Your task to perform on an android device: I want to read the reviews of Colorful Stained glass fractal Canvas wall art.
Image 0: 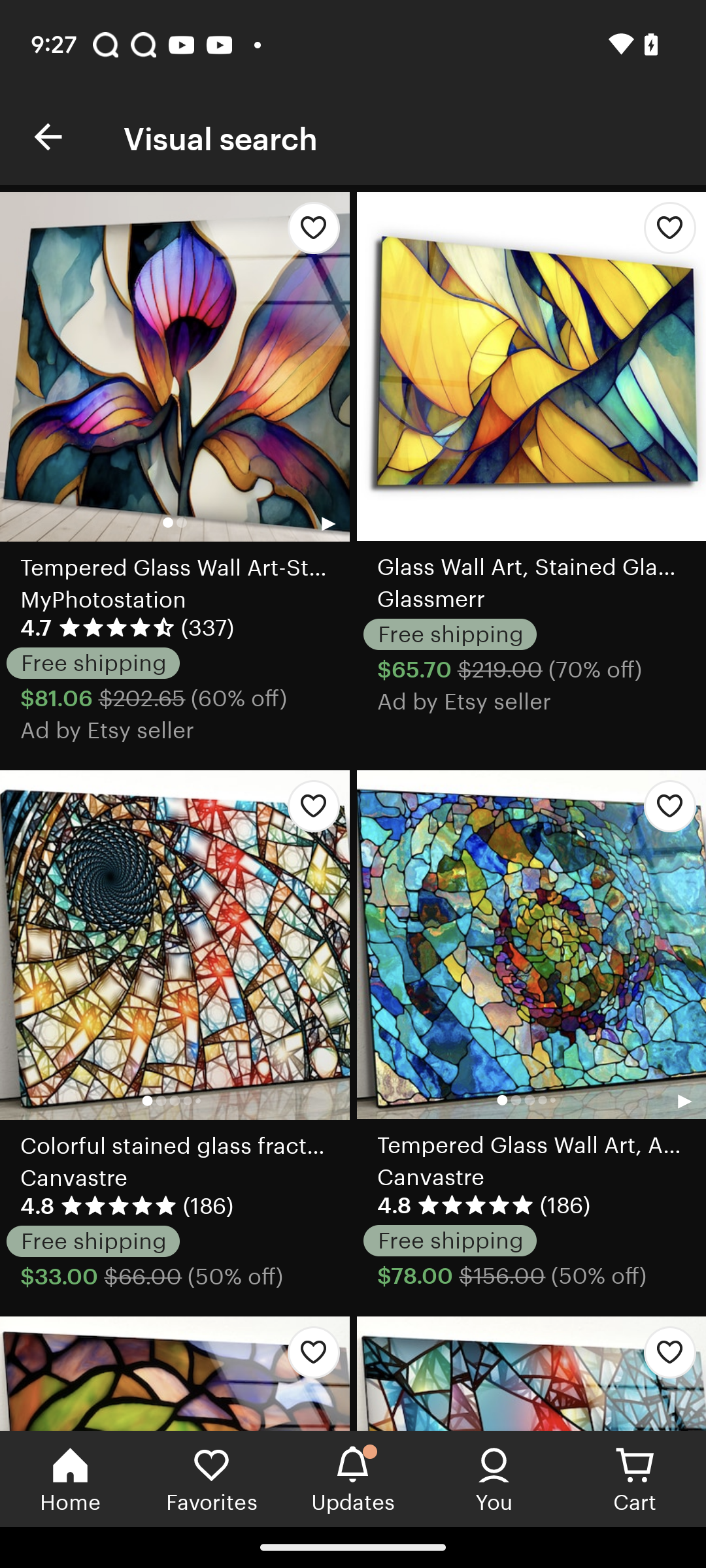
Click on the Colorful Stained glass fractal Canvas wall art
Step 0: click (174, 945)
Image 1: 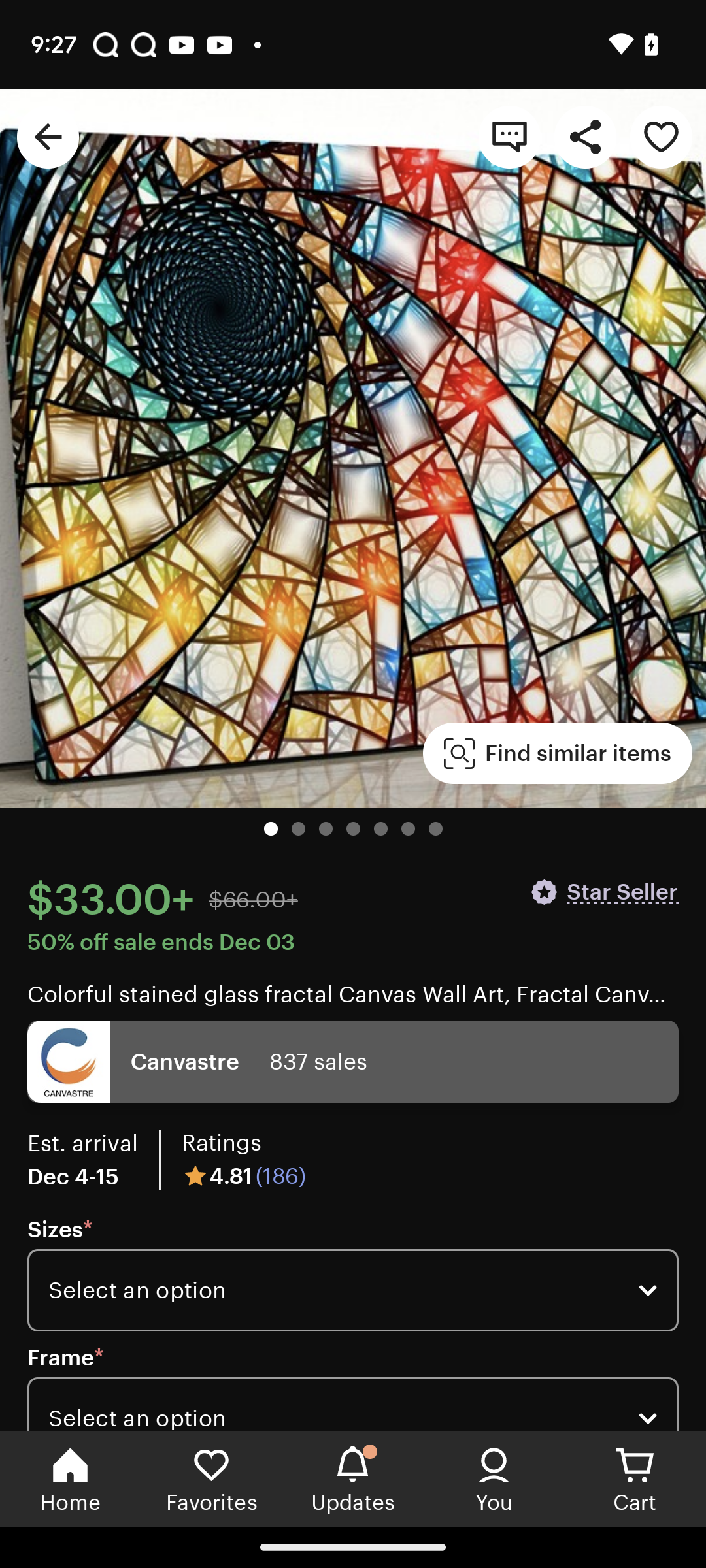
Swipe up to view reviews
Step 1: scroll down
Image 2: 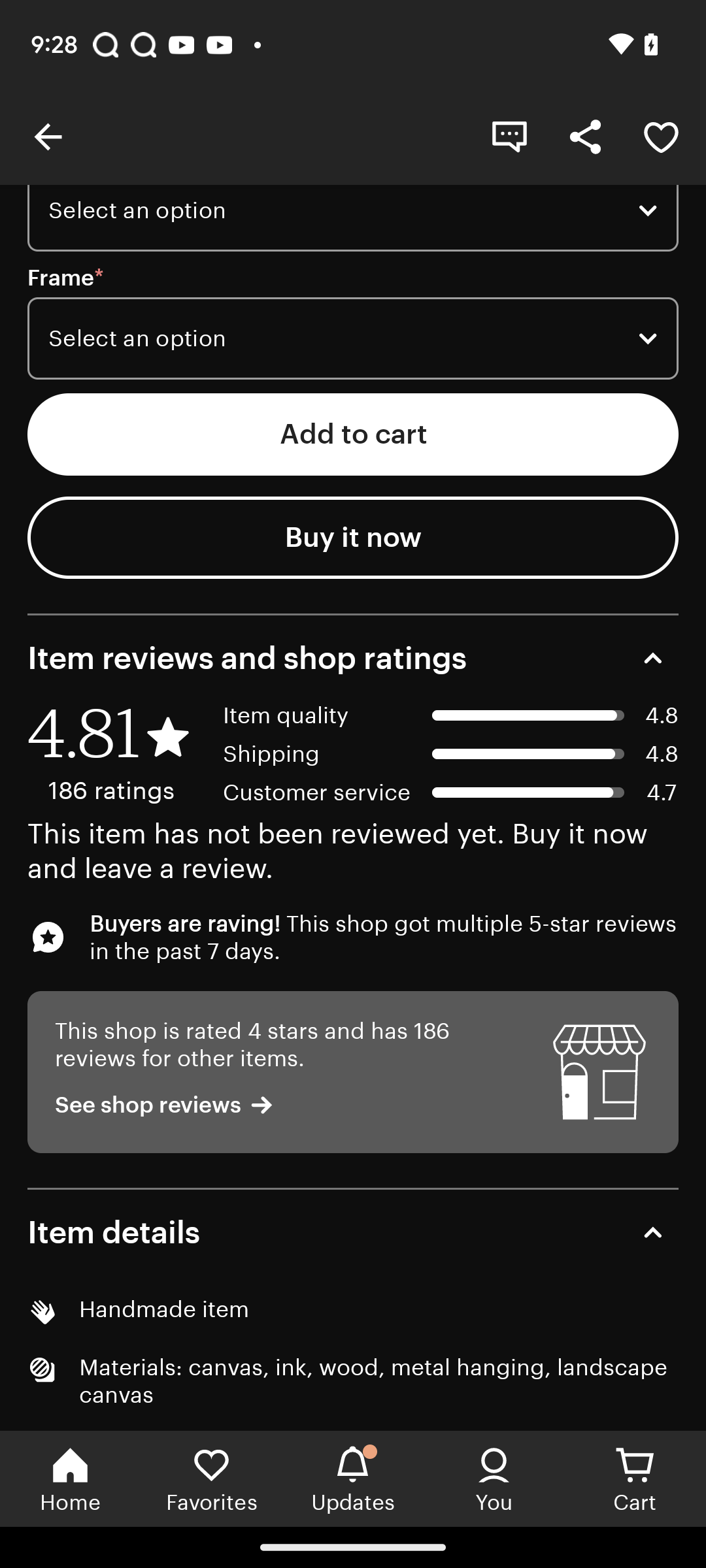
Click on See Shop Reviews
Step 2: click (169, 1105)